Your task to perform on an android device: I recently added a book called Relentless to my library and would like to open it.
Image 0: 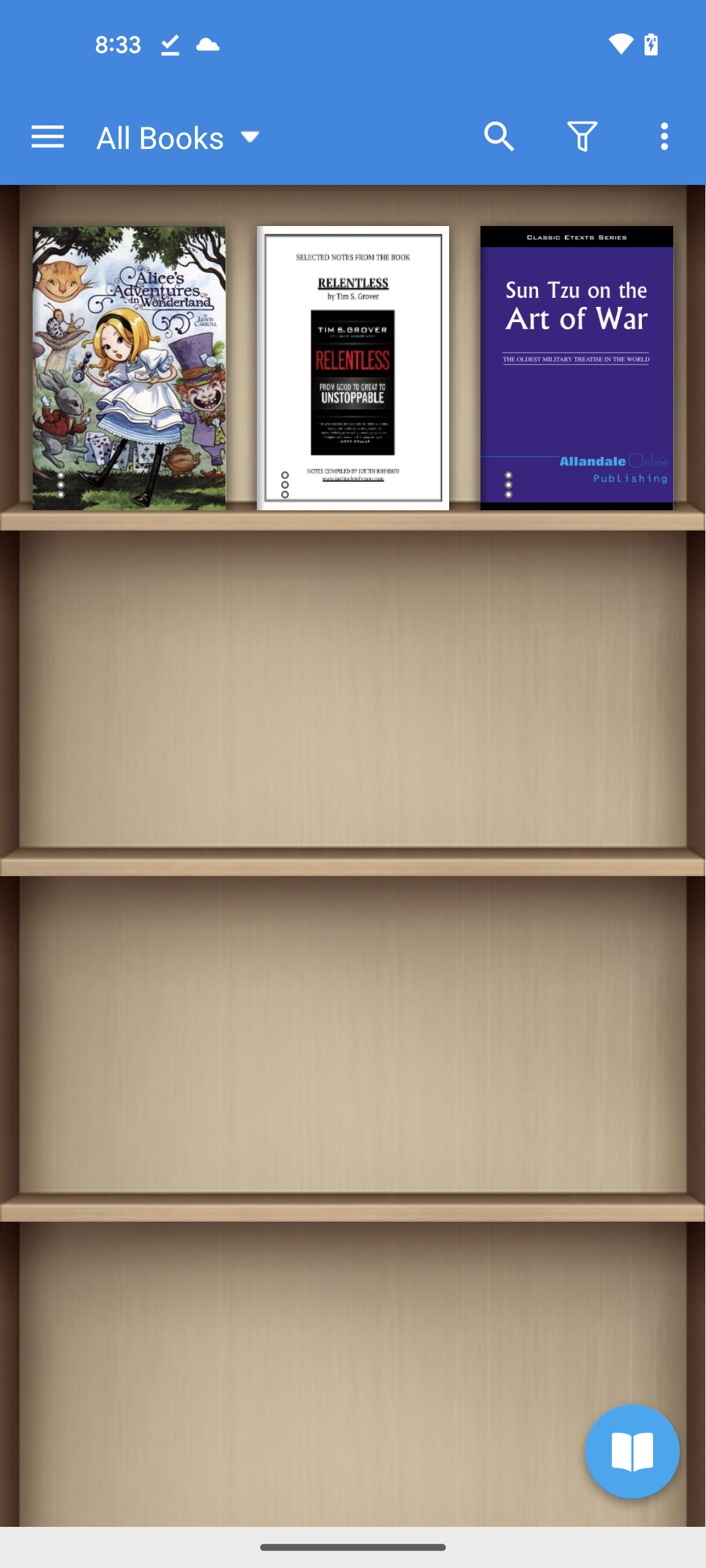
click on the book Relentless to open
Step 0: click (348, 381)